Your task to perform on an android device: Open Spotify app and Launch my Jazz music 3 playlist and play it in order
Image 0: 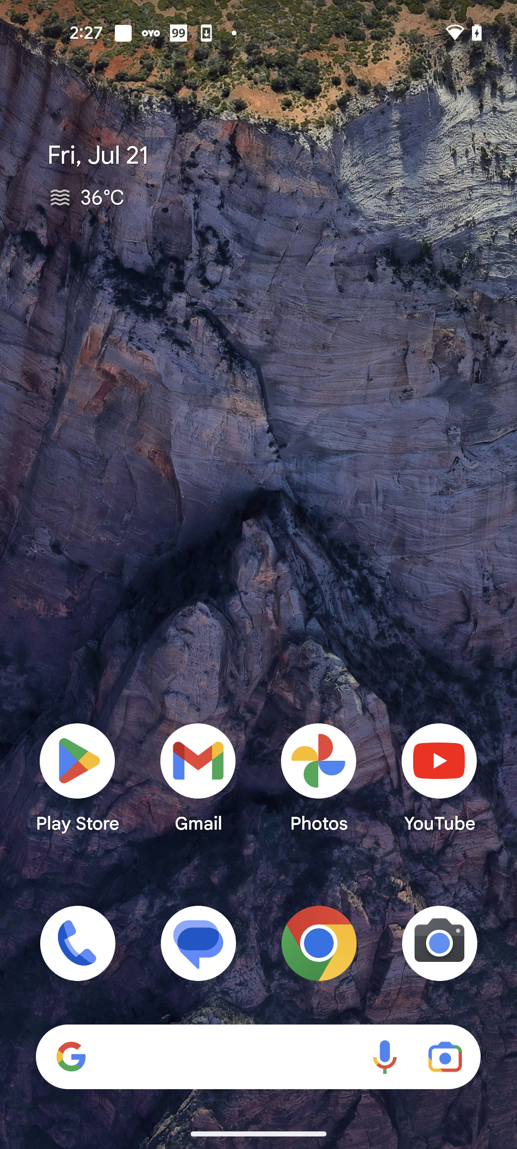
Open Spotify app
Step 0: open app "Spotify"
Image 1: 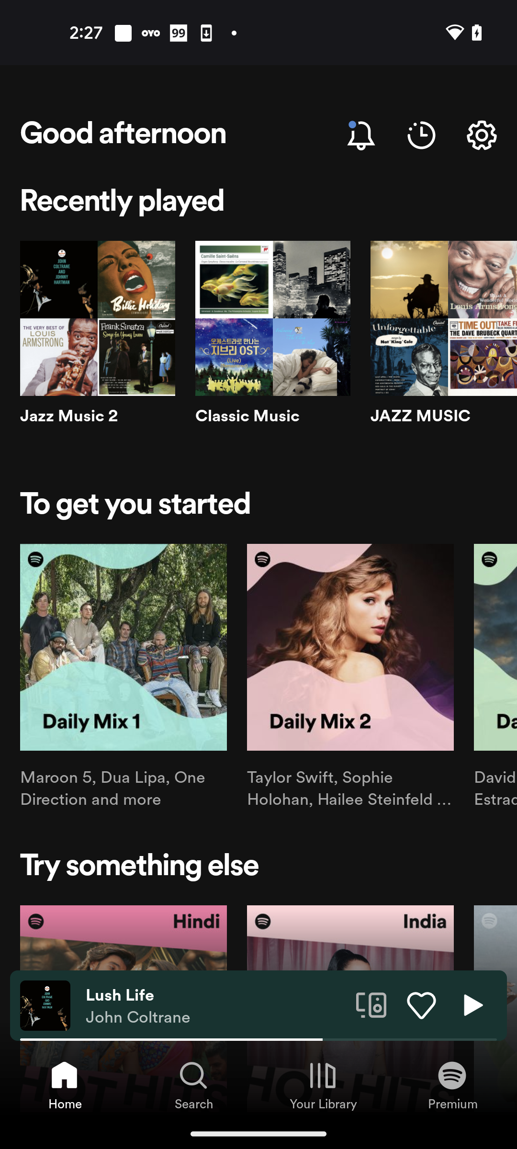
Go to the Your Library tab
Step 1: click (323, 1076)
Image 2: 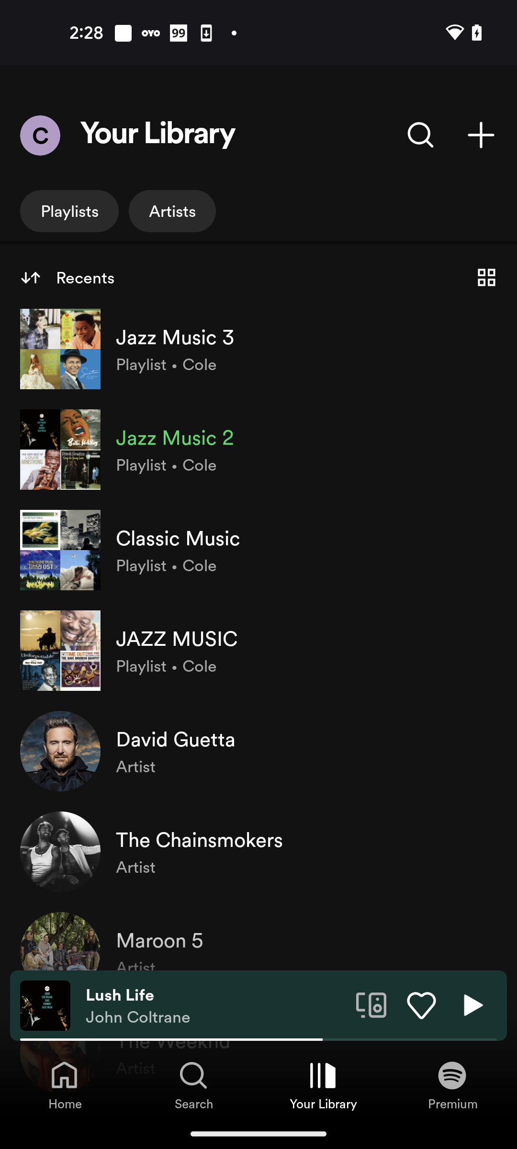
Open the Jazz Music 3 playlist
Step 2: click (306, 337)
Image 3: 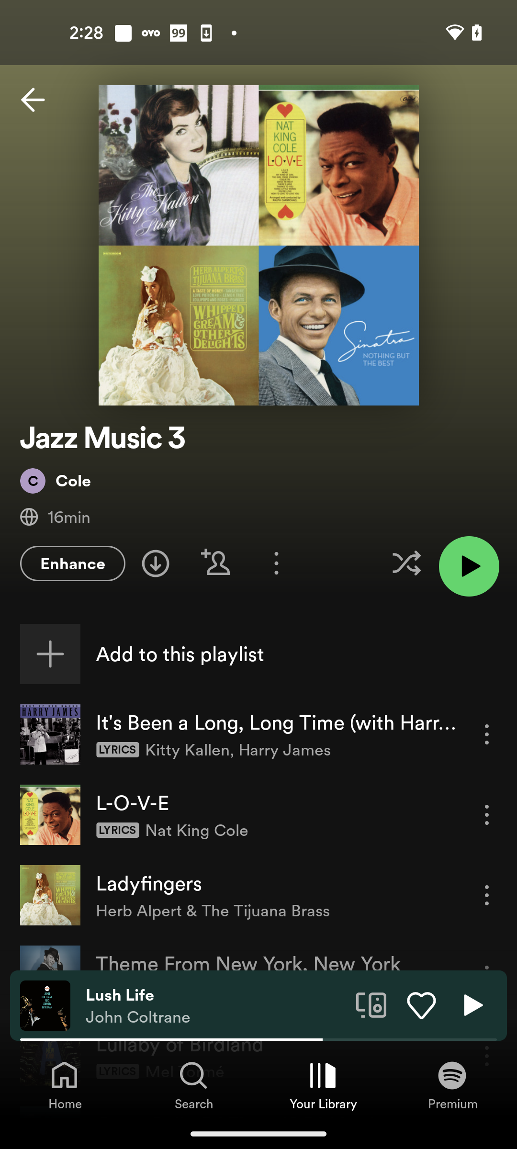
Click on the Green Play button to play the Playlist in order
Step 3: click (469, 566)